Your task to perform on an android device: I want to save the speech that i just recorded.
Image 0: 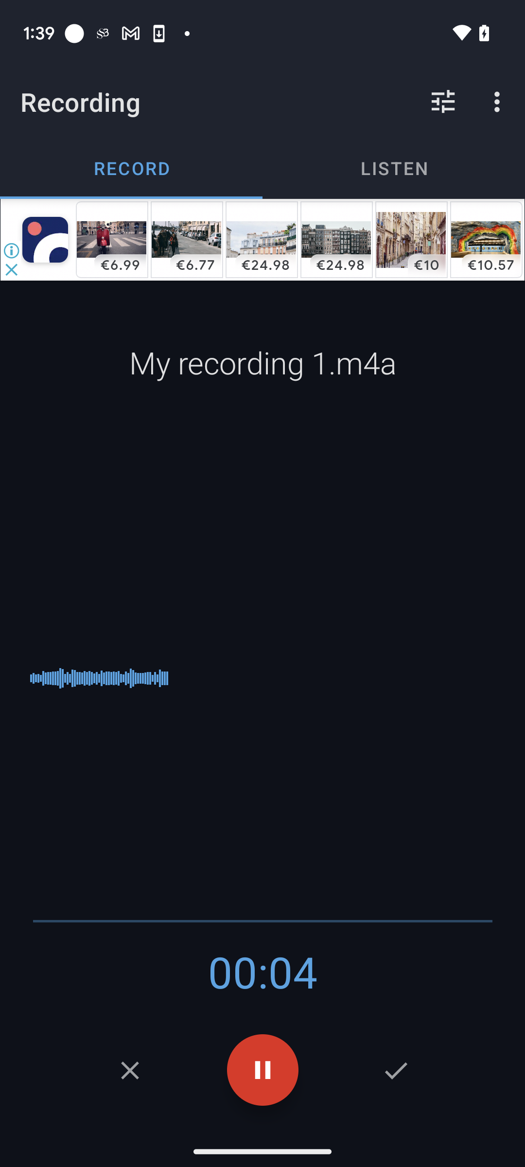
Click on the tick icon on the bottom of the screen.
Step 0: click (396, 1070)